Your task to perform on an android device: Open the WeatherVane app. In the history tab, see the last 10 days of weather history
Image 0: 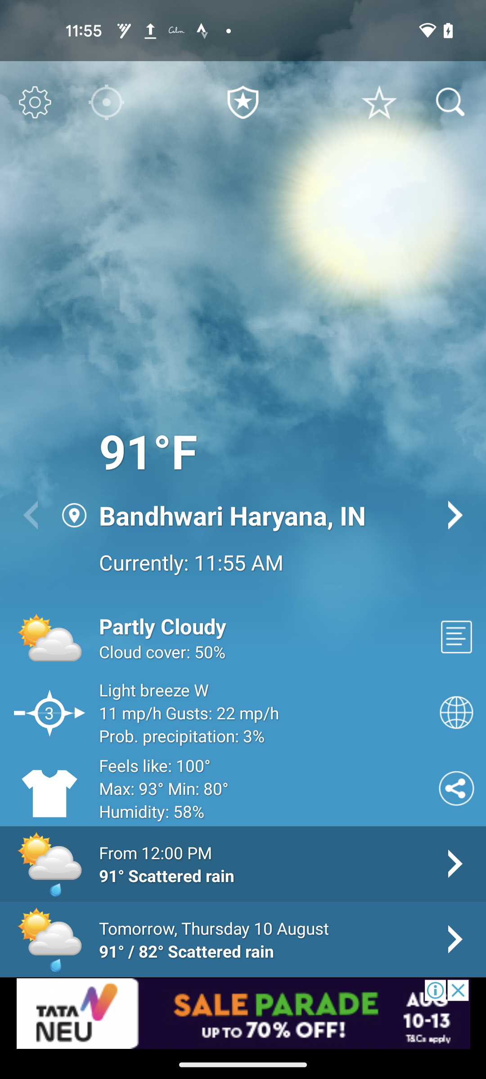
Open the WeatherVane app
Step 0: open app "WeatherVane"
Image 1: 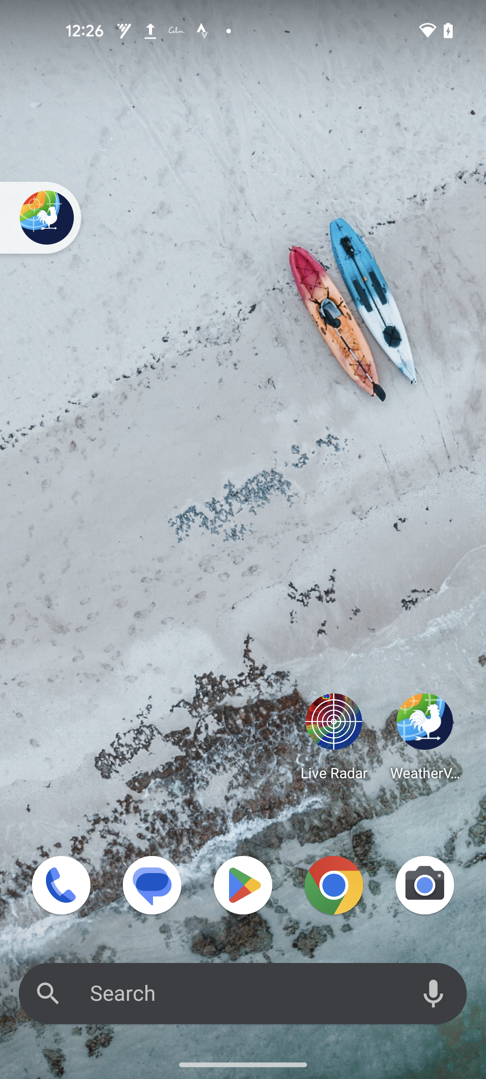
Click on the WeatherVane Slide bar at the top left
Step 1: click (46, 218)
Image 2: 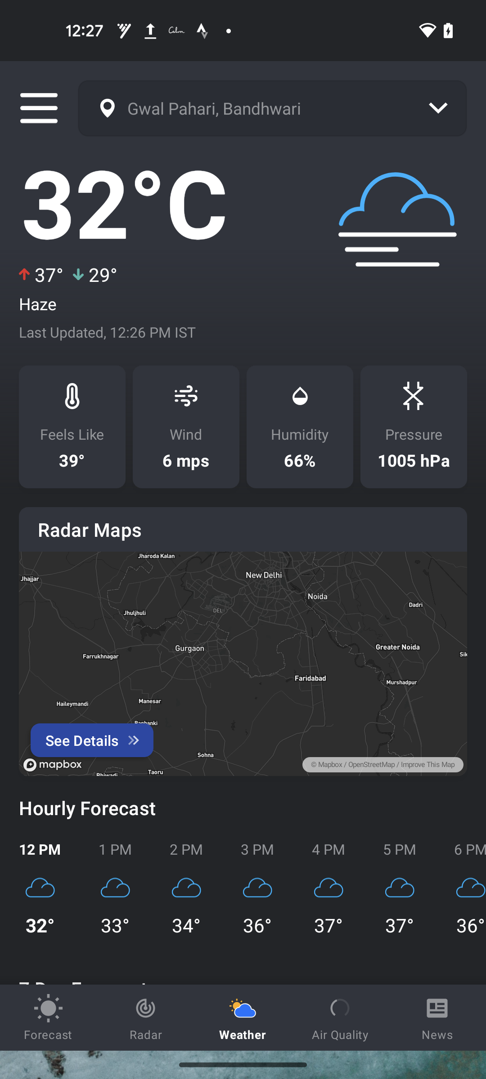
Scroll down to find history option
Step 2: scroll down
Image 3: 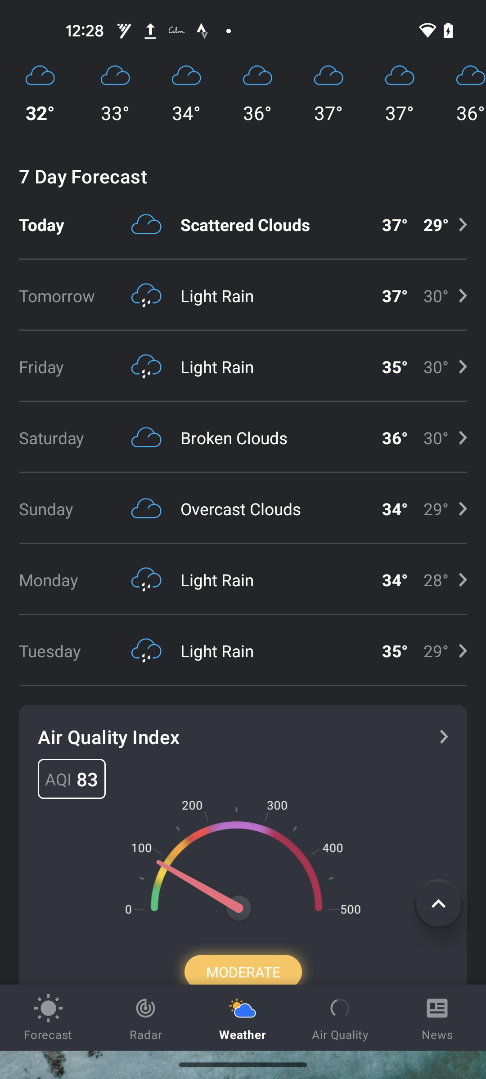
Scroll down to find history option
Step 3: scroll down